Your task to perform on an android device: I want to snooze my upcoming alarm
Image 0: 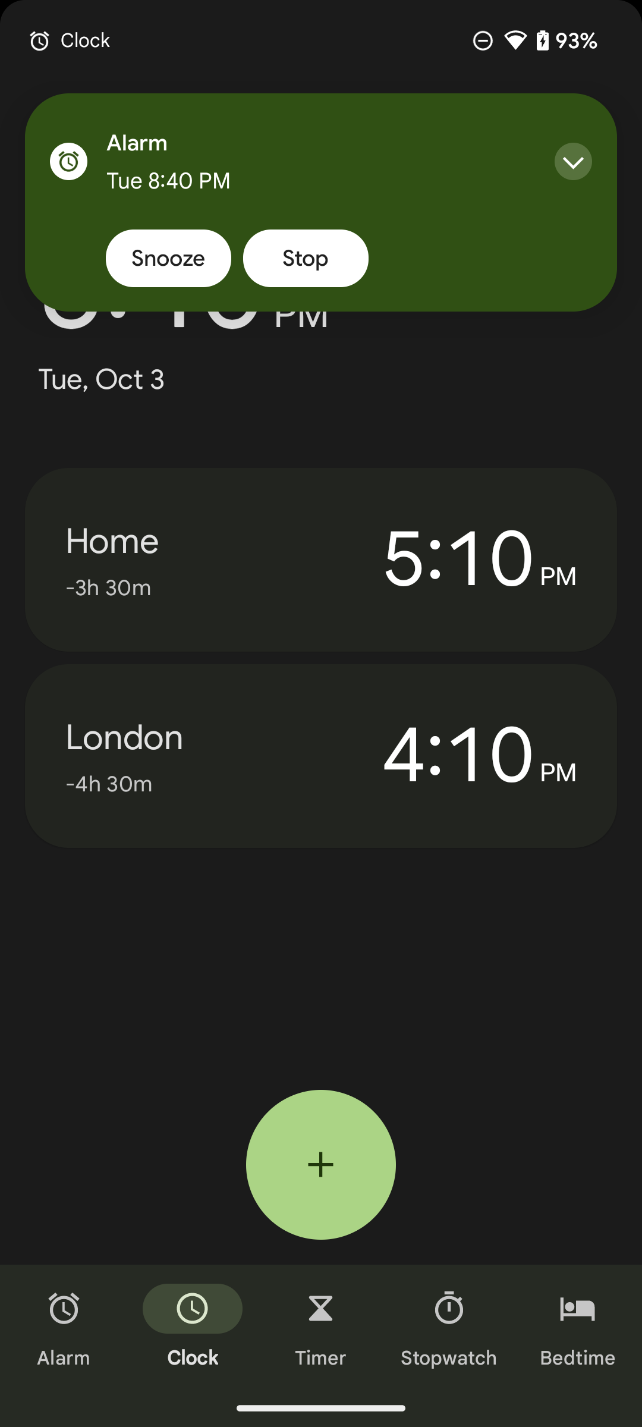
Click on the Snooze option at top of the screen
Step 0: click (168, 258)